Your task to perform on an android device: Due to the stormy conditions outside, the time has changed, so the time will be planned later. Therefore, I need to change the reminder date for the "swimming competitions" to October 4 in the To Do Reminders app.
Image 0: 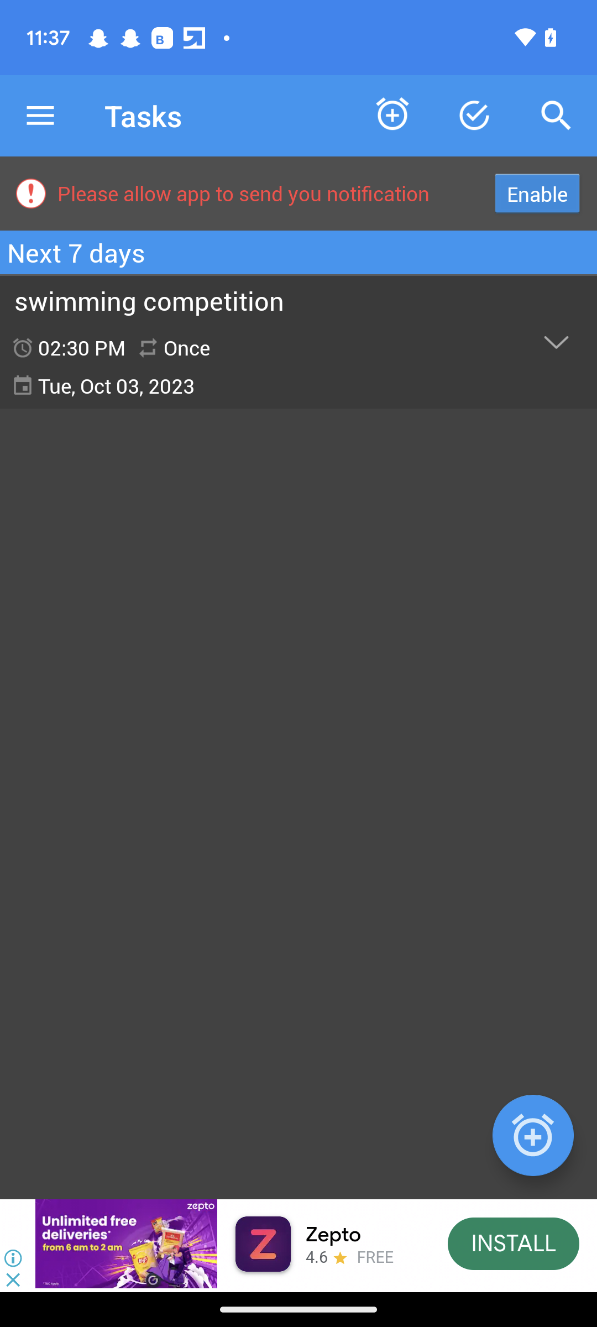
Click on the swimming competition reminder. 
Step 0: click (297, 338)
Image 1: 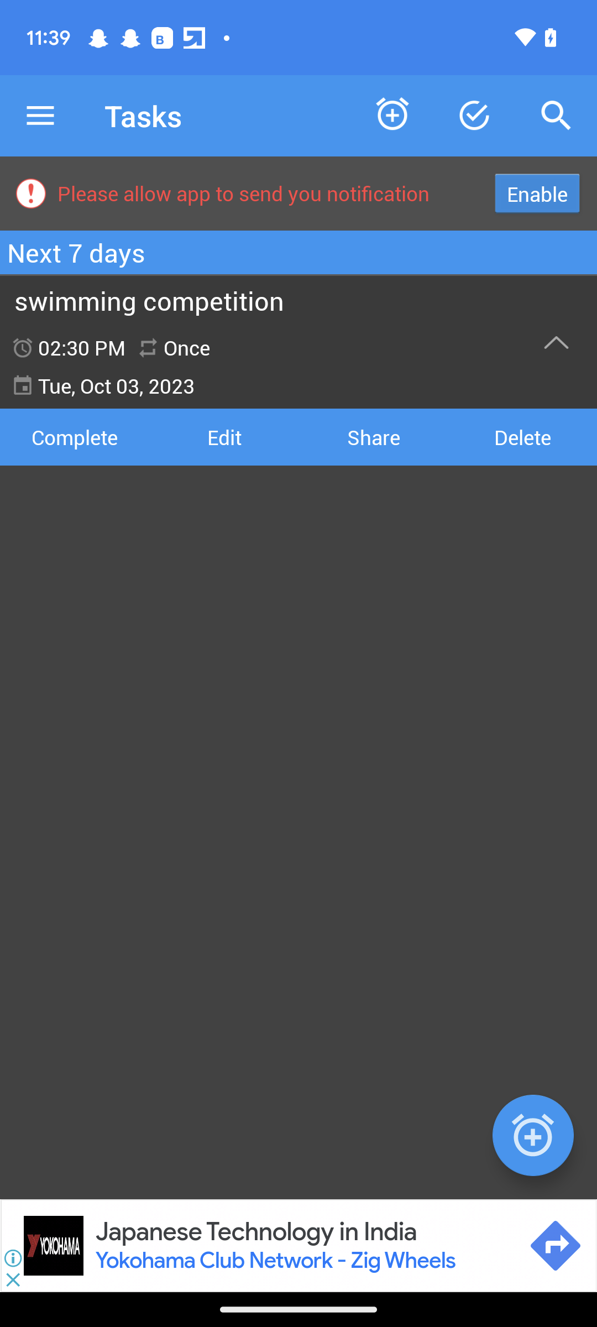
Click on the edit option.
Step 1: click (224, 437)
Image 2: 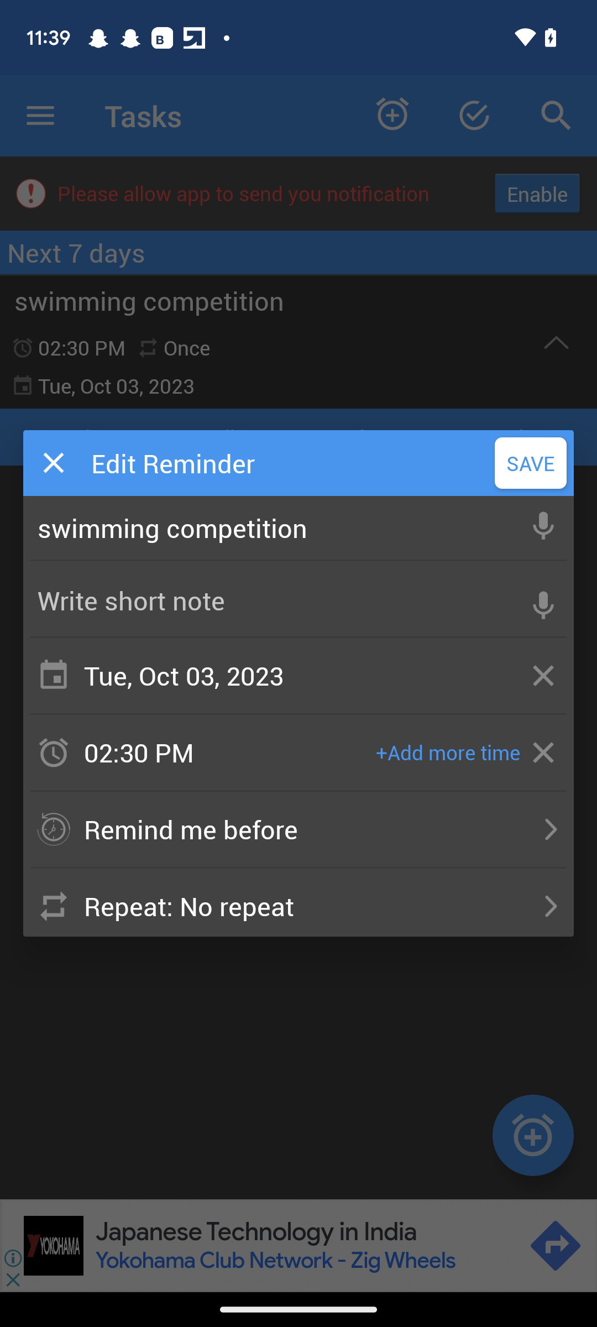
Click on the date section.
Step 2: click (275, 675)
Image 3: 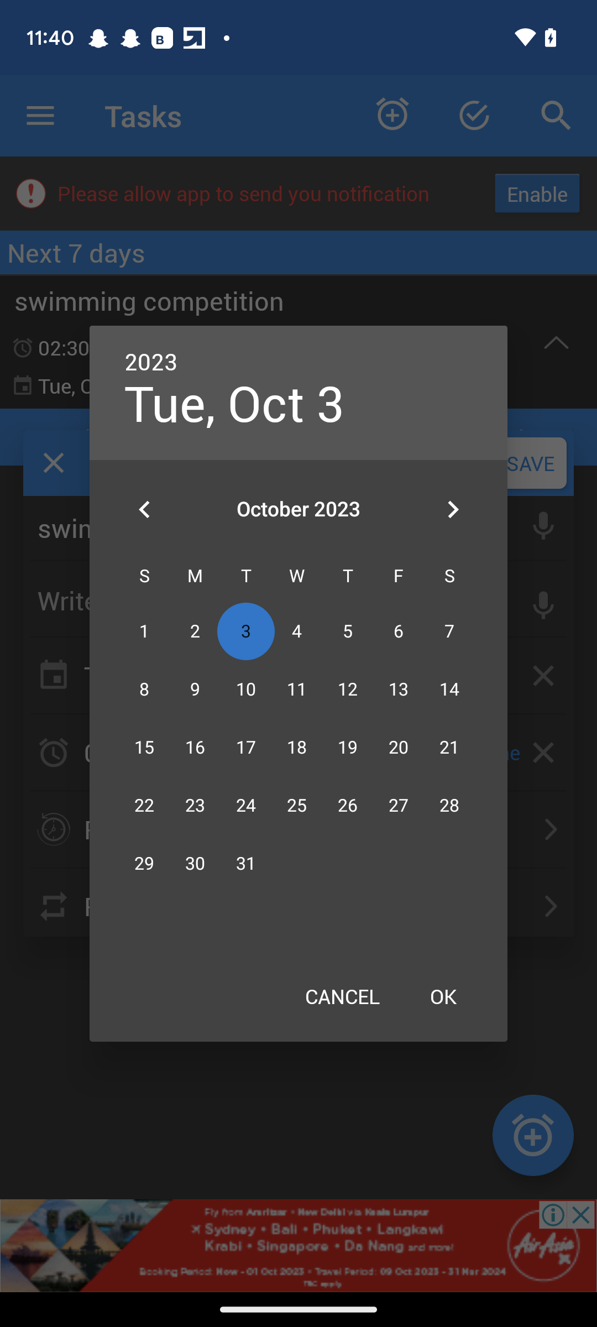
select the date as 4.
Step 3: click (297, 631)
Image 5: 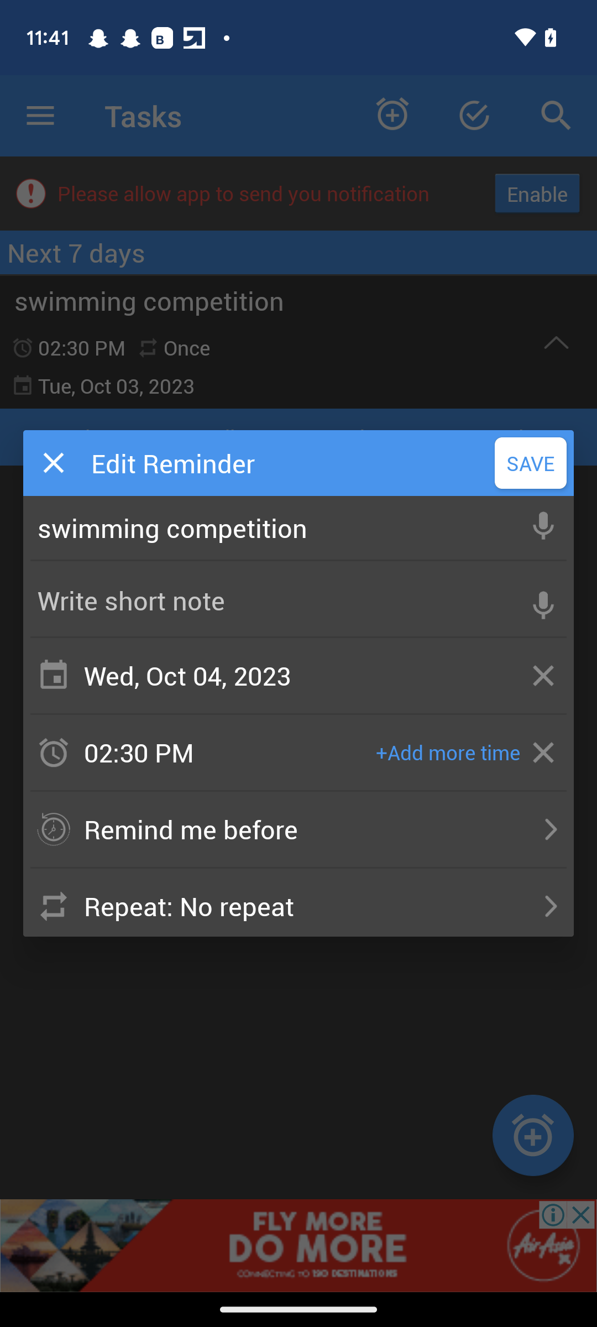
Click on the save button.
Step 5: click (531, 463)